Your task to perform on an android device: In the Citymapper app, Open first search result via public transport and see the details about departure and arrival times, stop number and running time
Image 0: 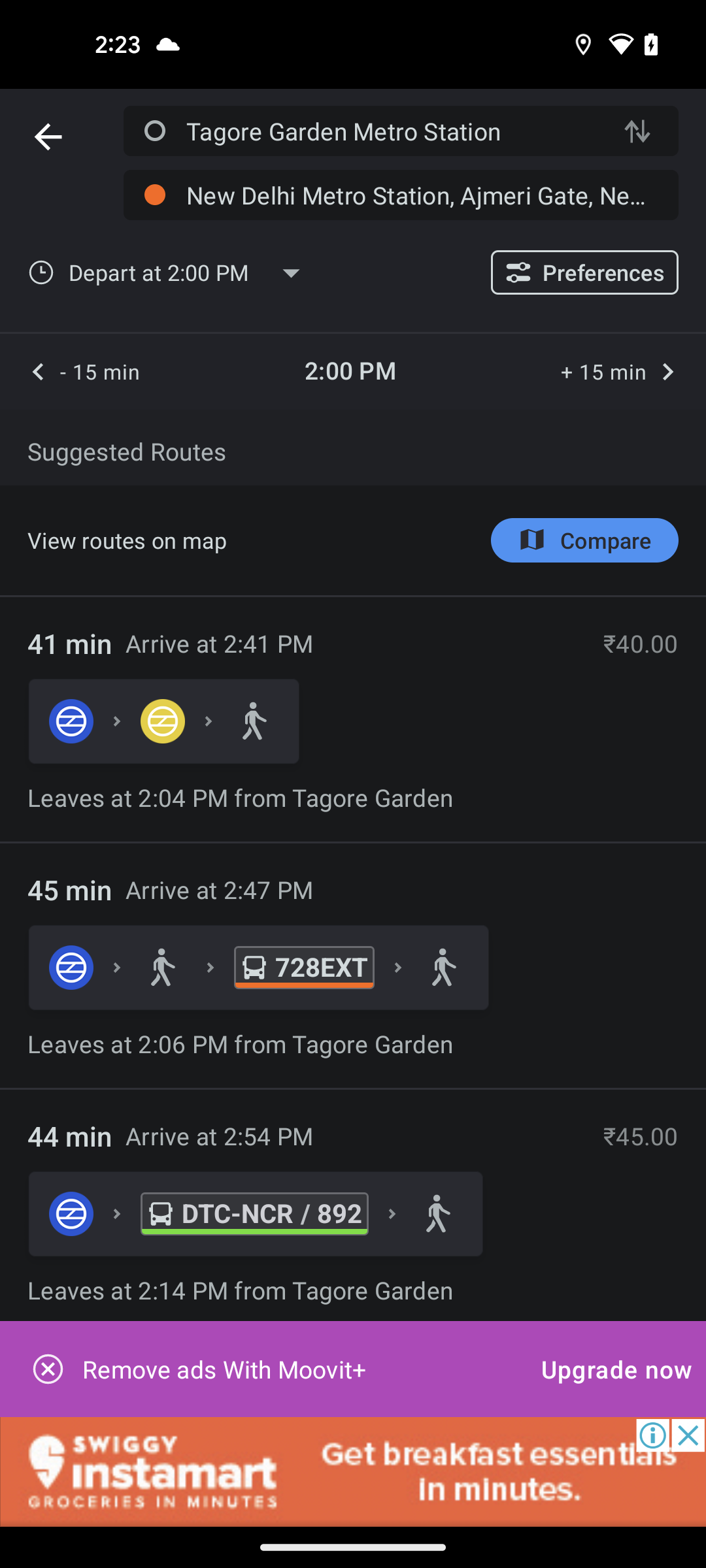
Open Citymapper app
Step 0: open app "Citymapper"
Image 1: 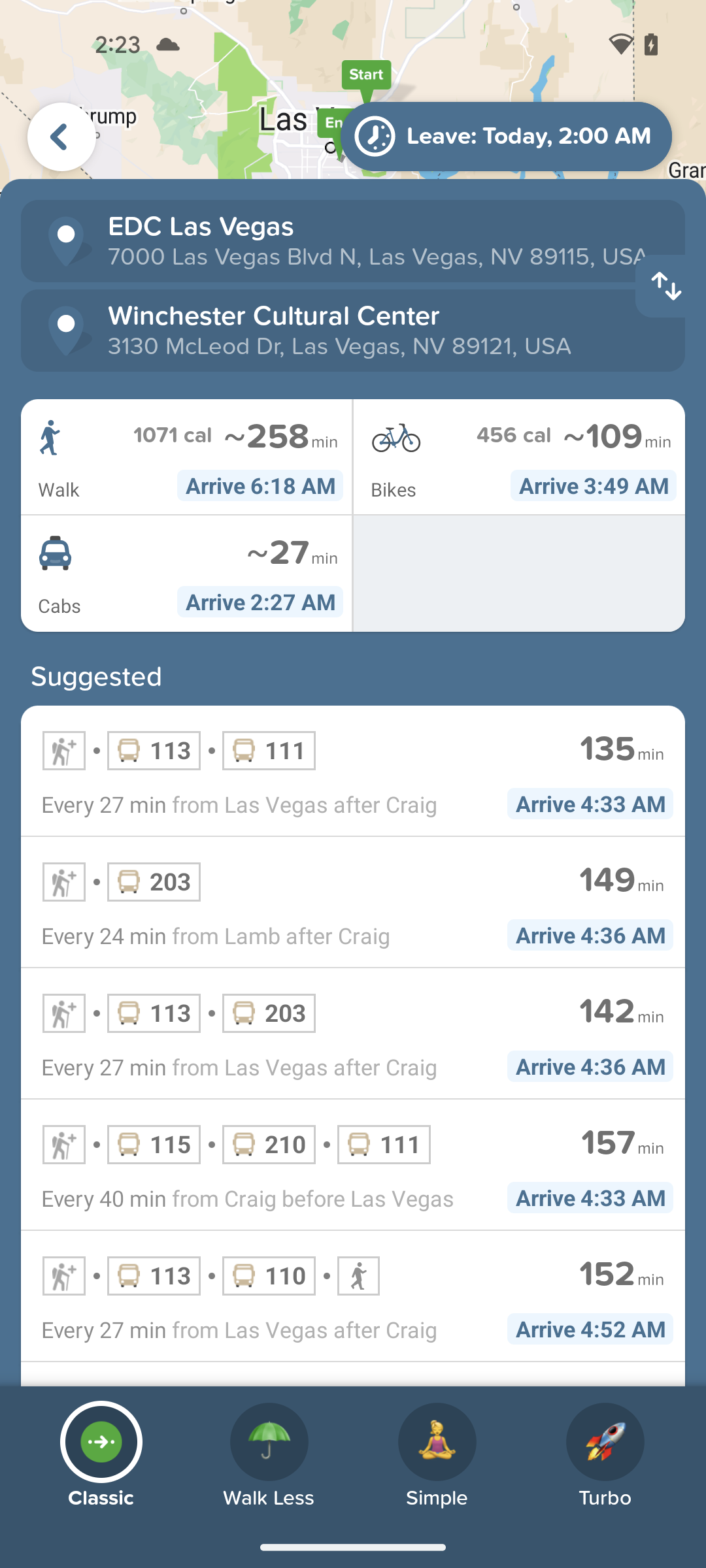
Click on the first search result via public transport
Step 1: click (353, 460)
Image 2: 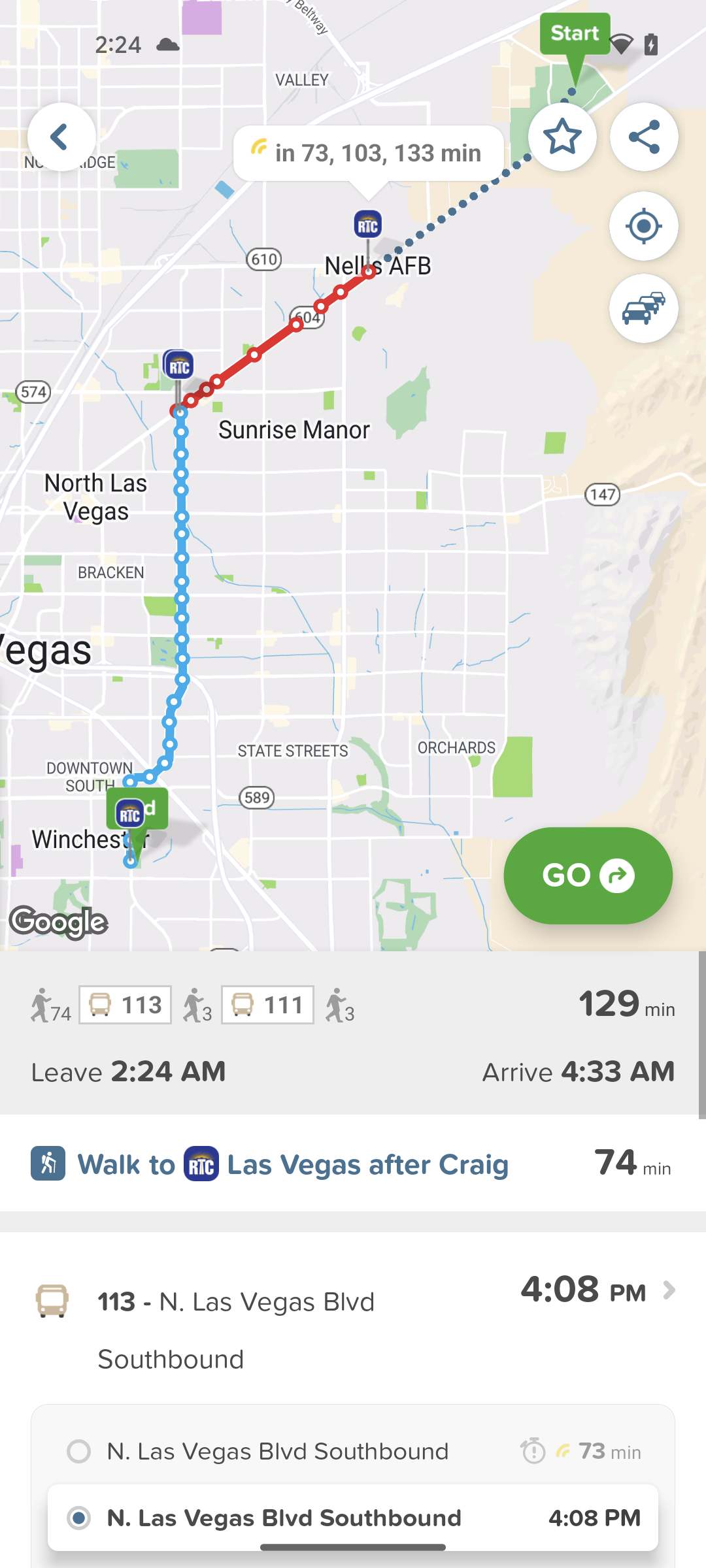
Swipe up for more option
Step 2: scroll down
Image 3: 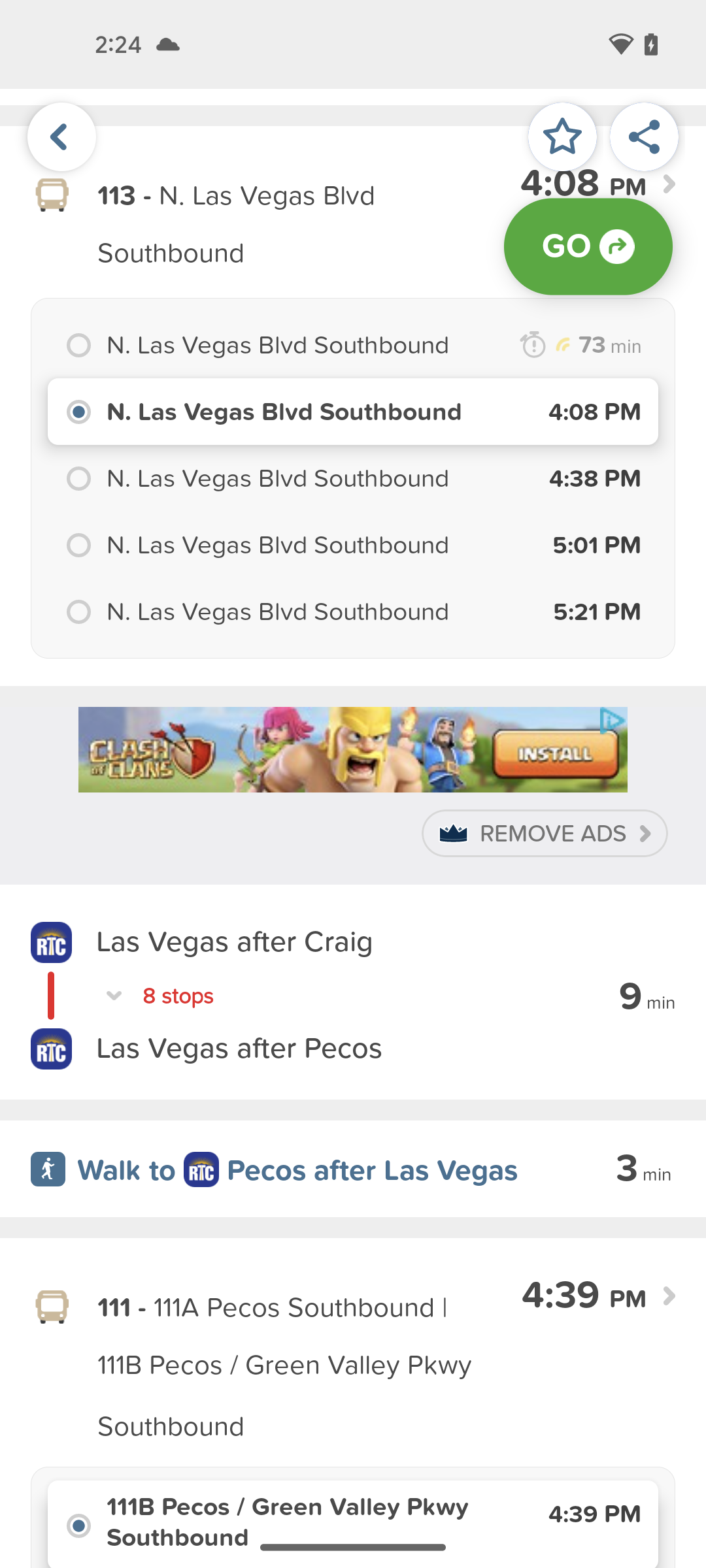
Swipe up for more view
Step 3: scroll down